Your task to perform on an android device: I enjoy the restaurant meal and would want to refer it to my friend Cole. Share the Giachino Ristoranto Restaurant by using the OpenTable app with Cole at coledbwpersonatest@gmail.com.
Image 0: 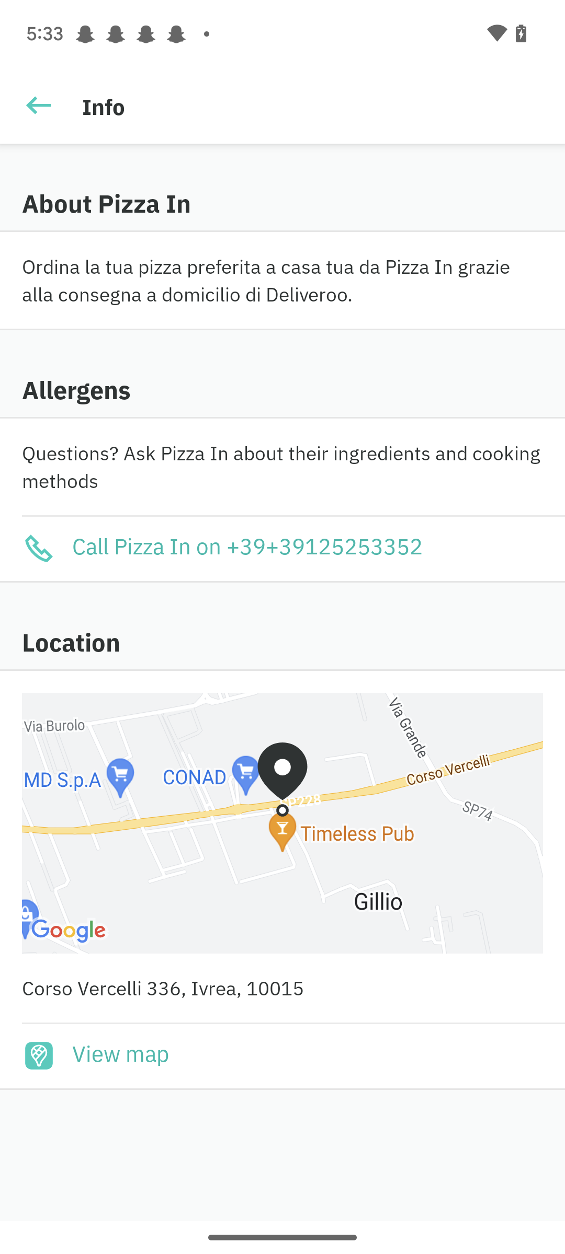
Open the OpenTable app
Step 0: open app "OpenTable"
Image 2: 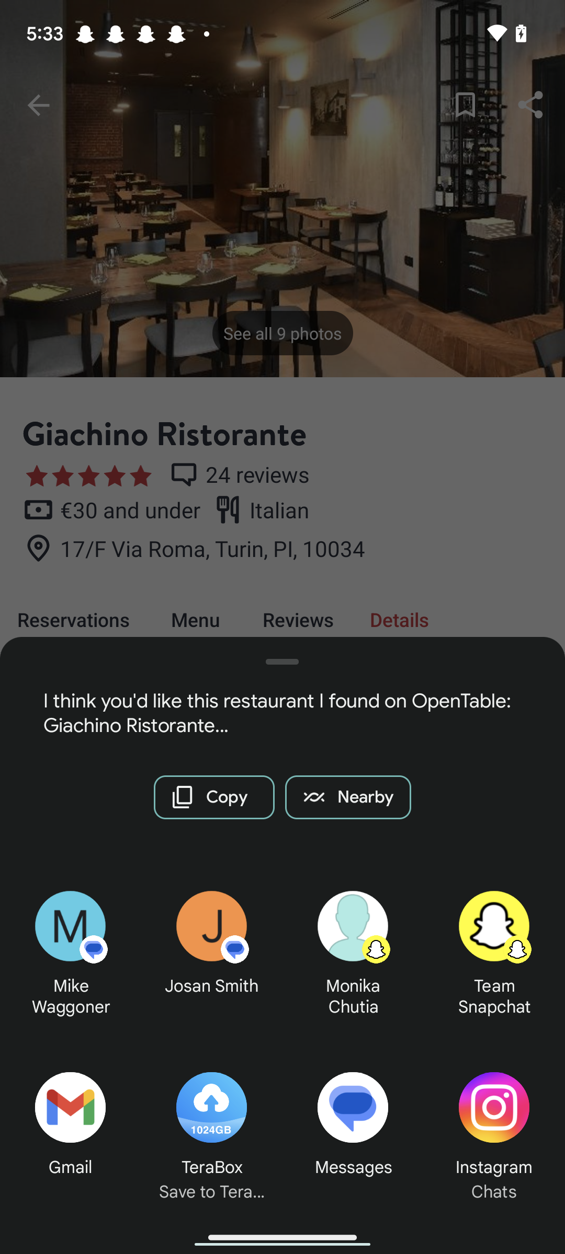
Click on the gmail option
Step 2: click (71, 1128)
Image 3: 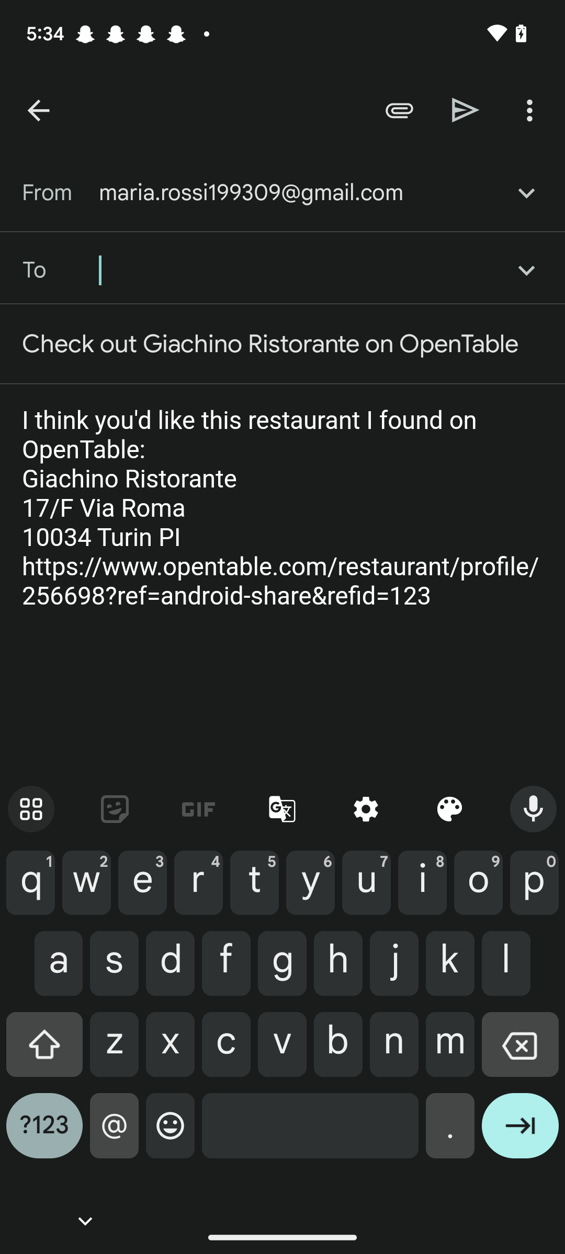
Enter the recipient id as coledbwpersonatest@gmail.com
Step 3: type "coledbwpersonatest@gmail.com"
Image 4: 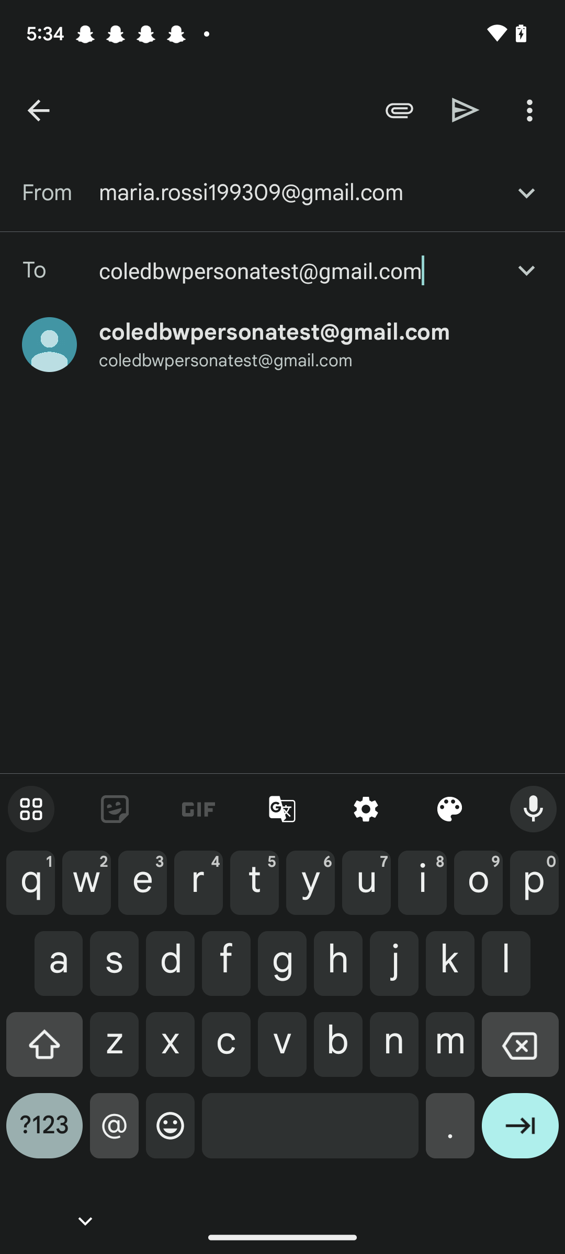
Click on the send icon at the top of the screen
Step 4: click (466, 110)